Your task to perform on an android device: Show me the reviews of the Gazelle Shoes on the Adidas app.
Image 0: 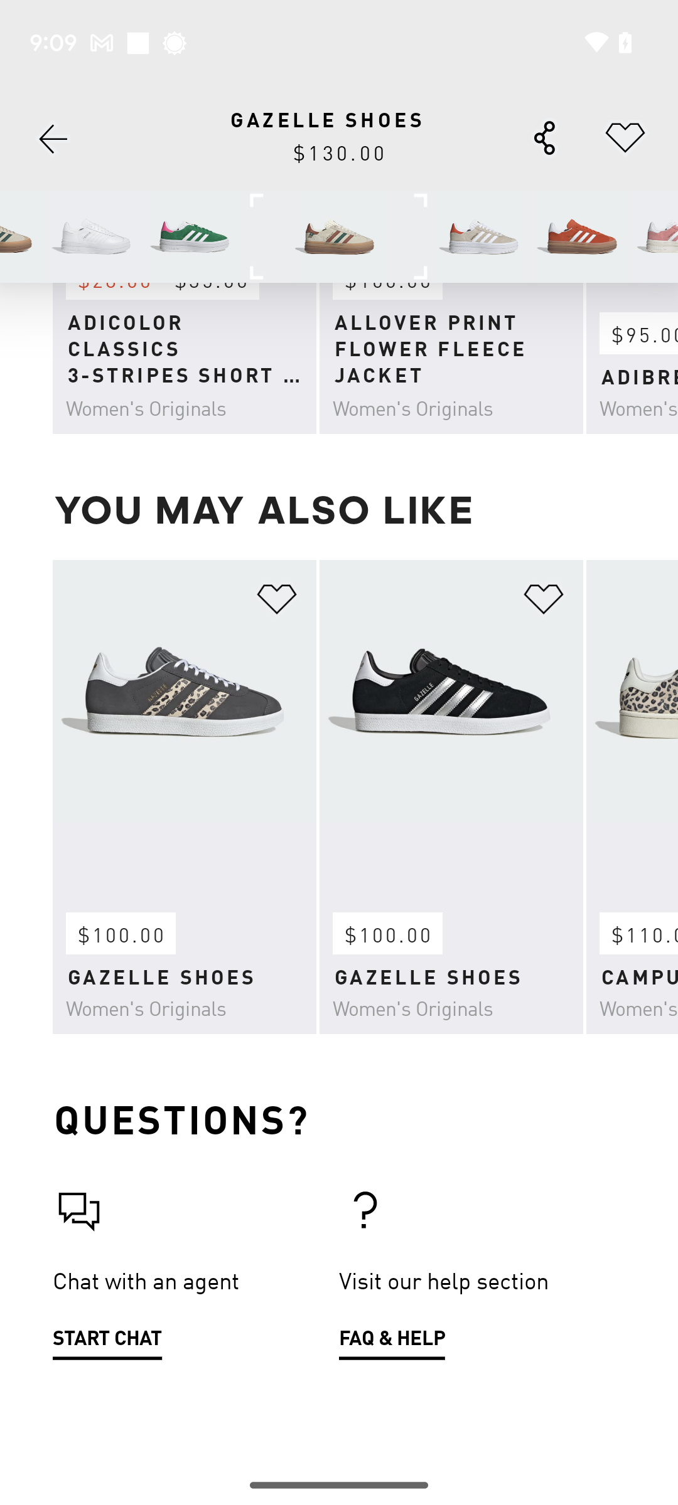
Scroll down until you find the reviews tab.
Step 0: scroll up
Image 1: 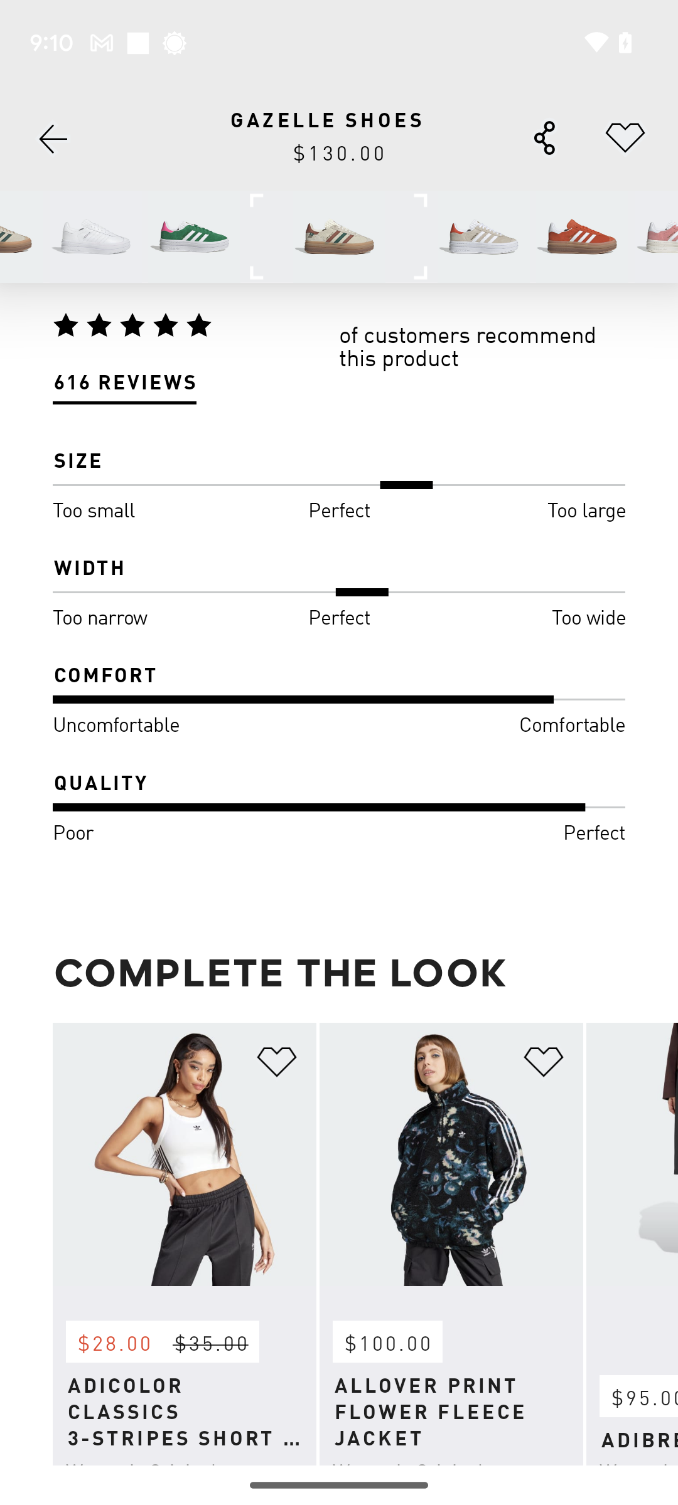
Scroll down until you find the reviews tab.
Step 1: scroll up
Image 2: 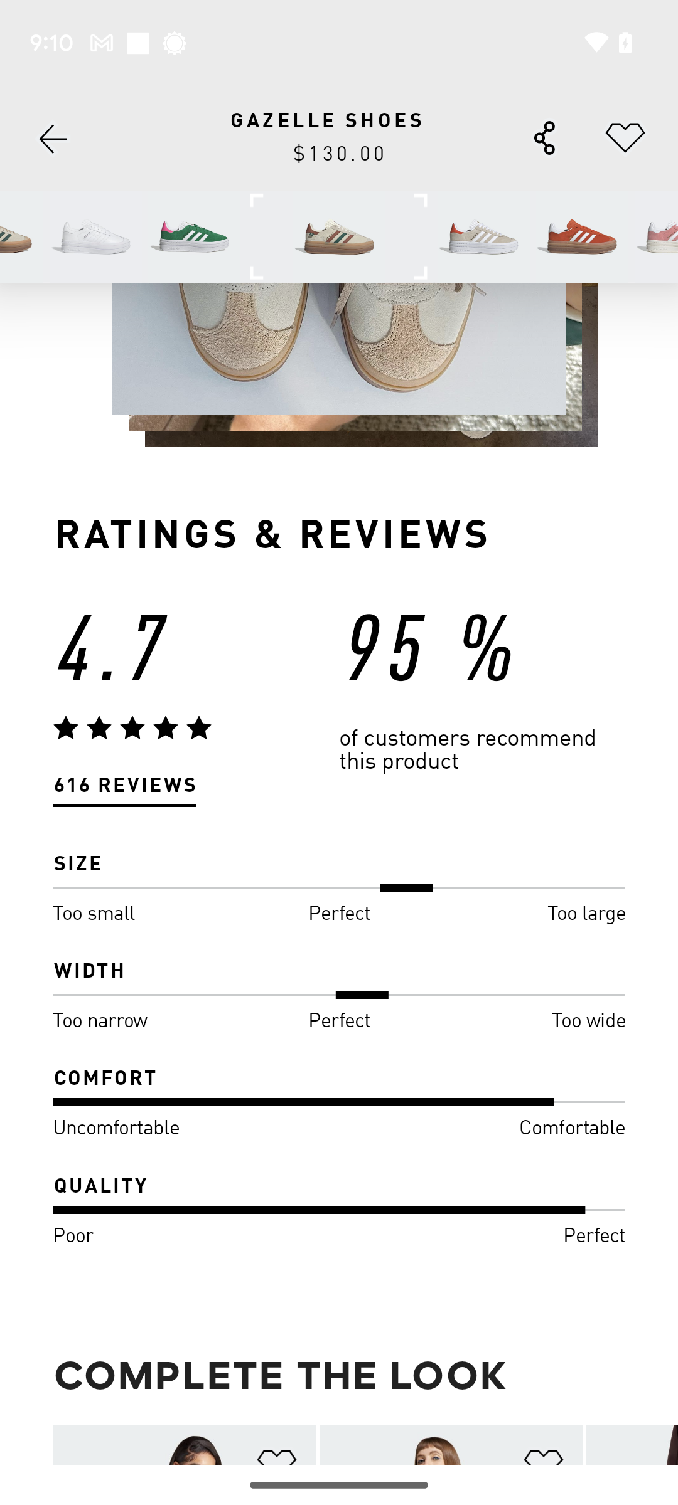
Click on the numbers of reviews.
Step 2: click (124, 786)